Your task to perform on an android device: Since Duolingo is a regular part of my routine and it motivates me, I want to keep track of my progress there.
Image 0: 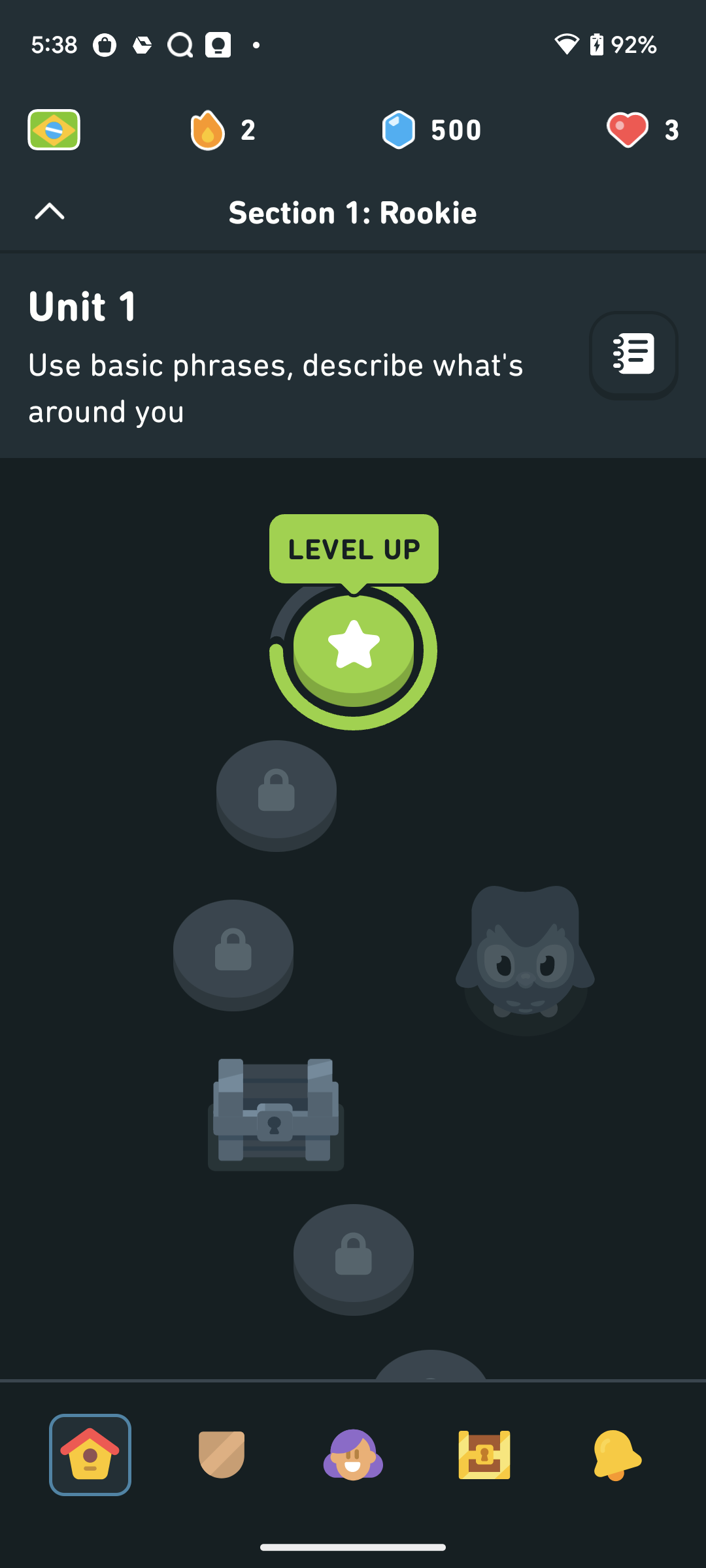
Click on the book icon of unit 1
Step 0: click (629, 359)
Image 1: 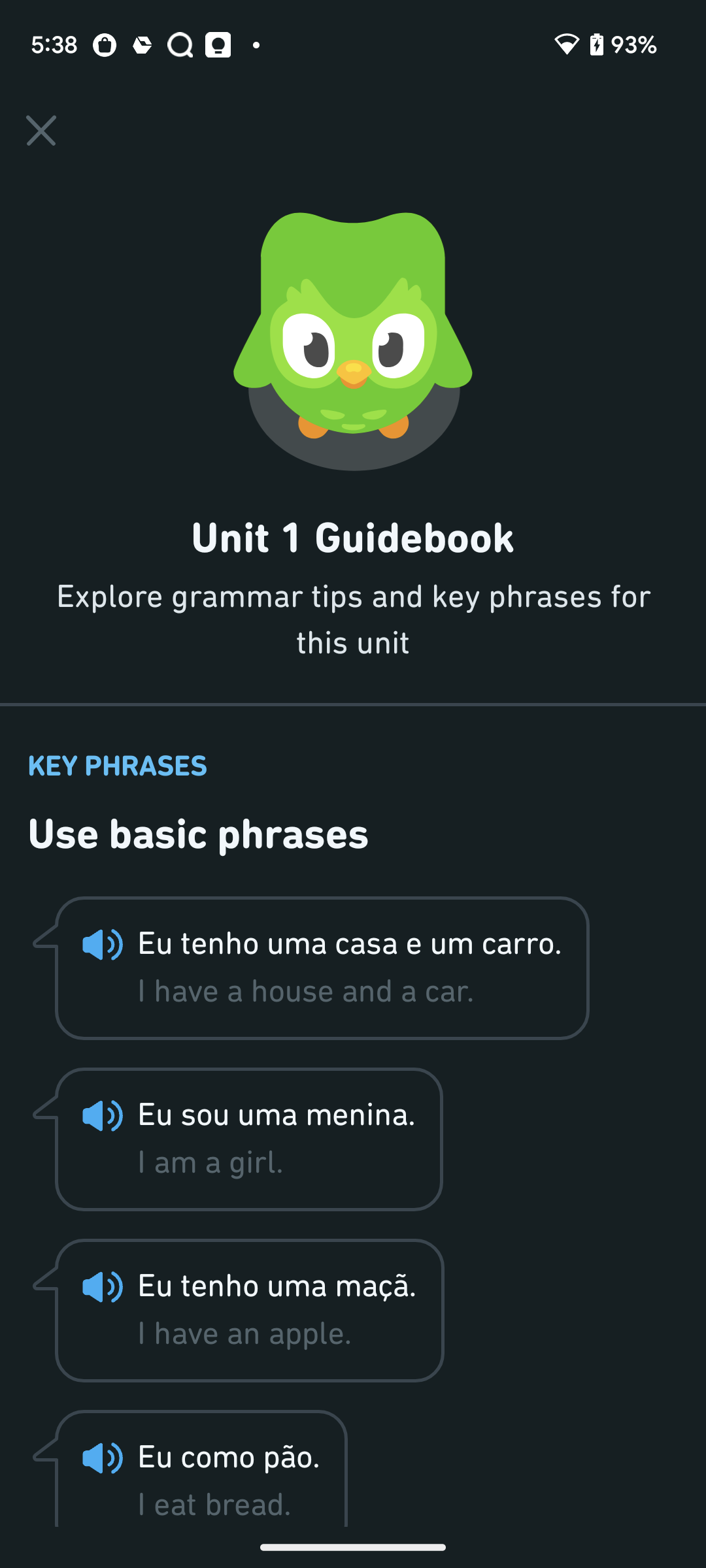
swipe up to see the progress
Step 1: scroll down
Image 2: 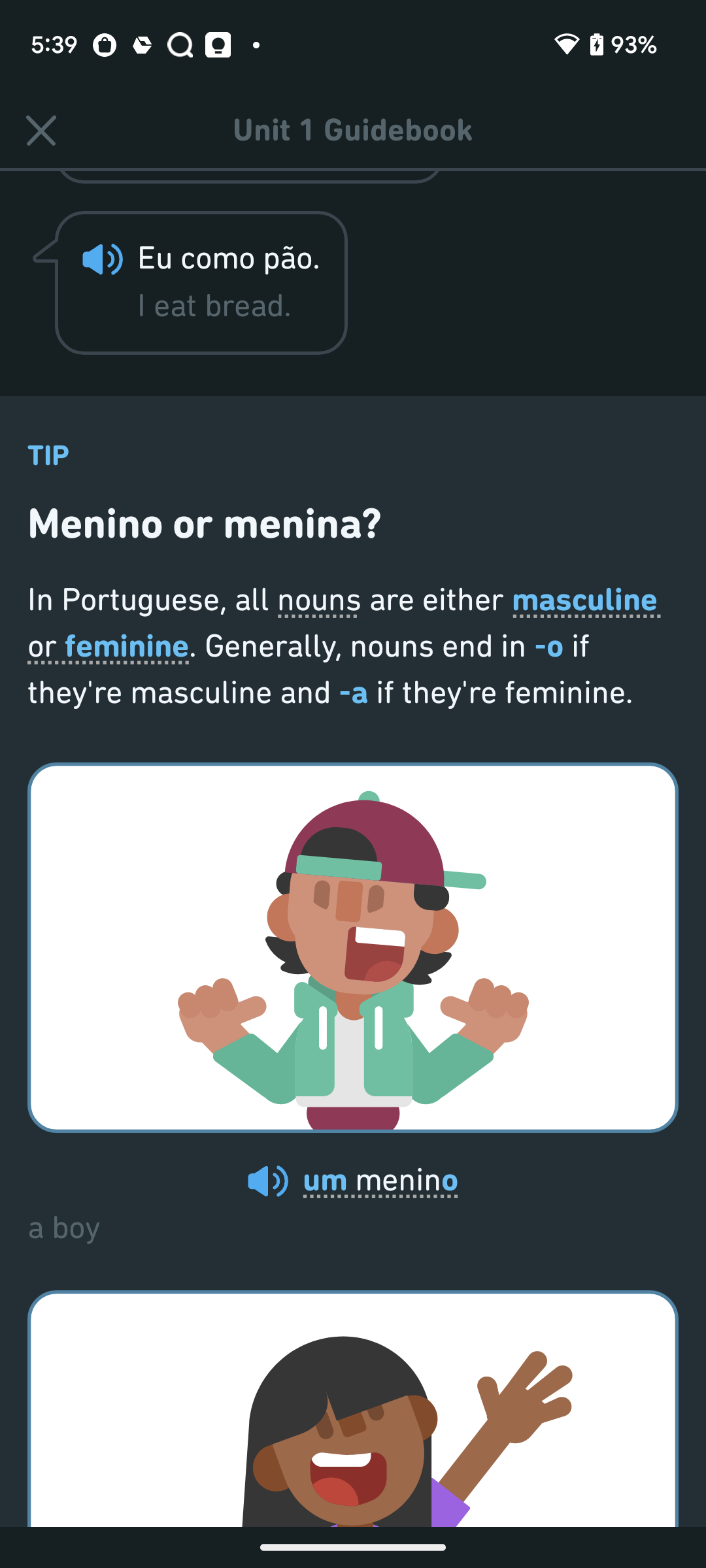
swipe up to see the progress
Step 2: scroll down
Image 3: 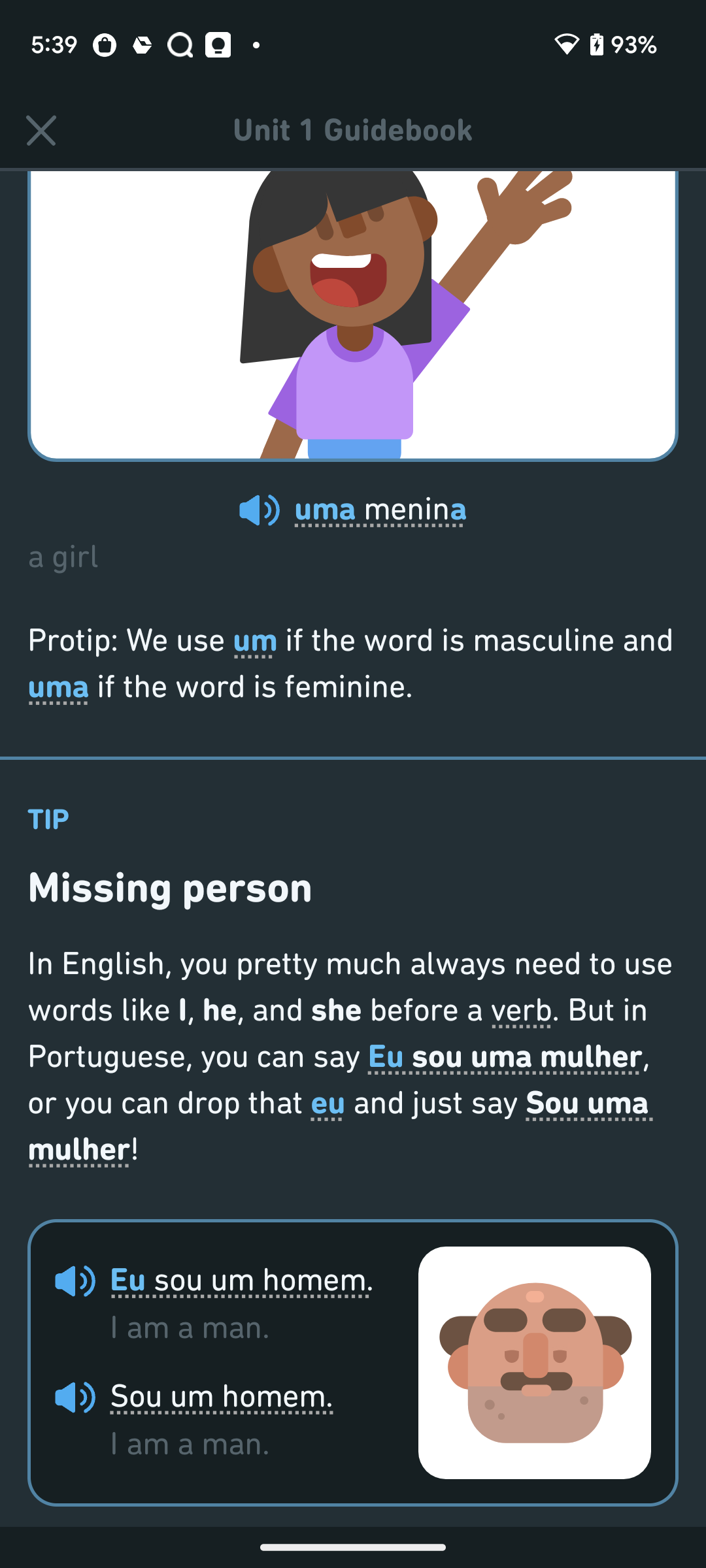
swipe up to see the progress
Step 3: scroll down
Image 4: 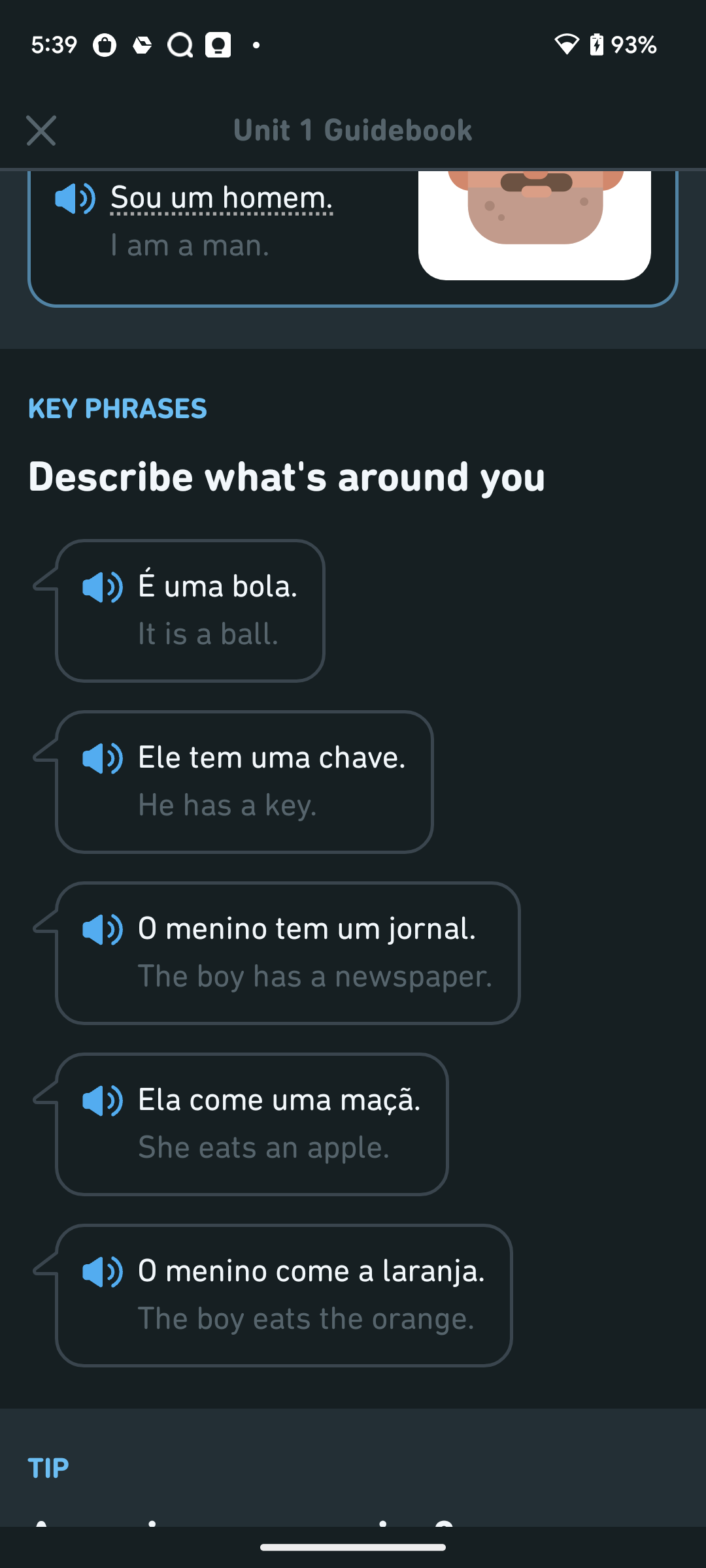
swipe up to see the progress
Step 4: scroll down
Image 5: 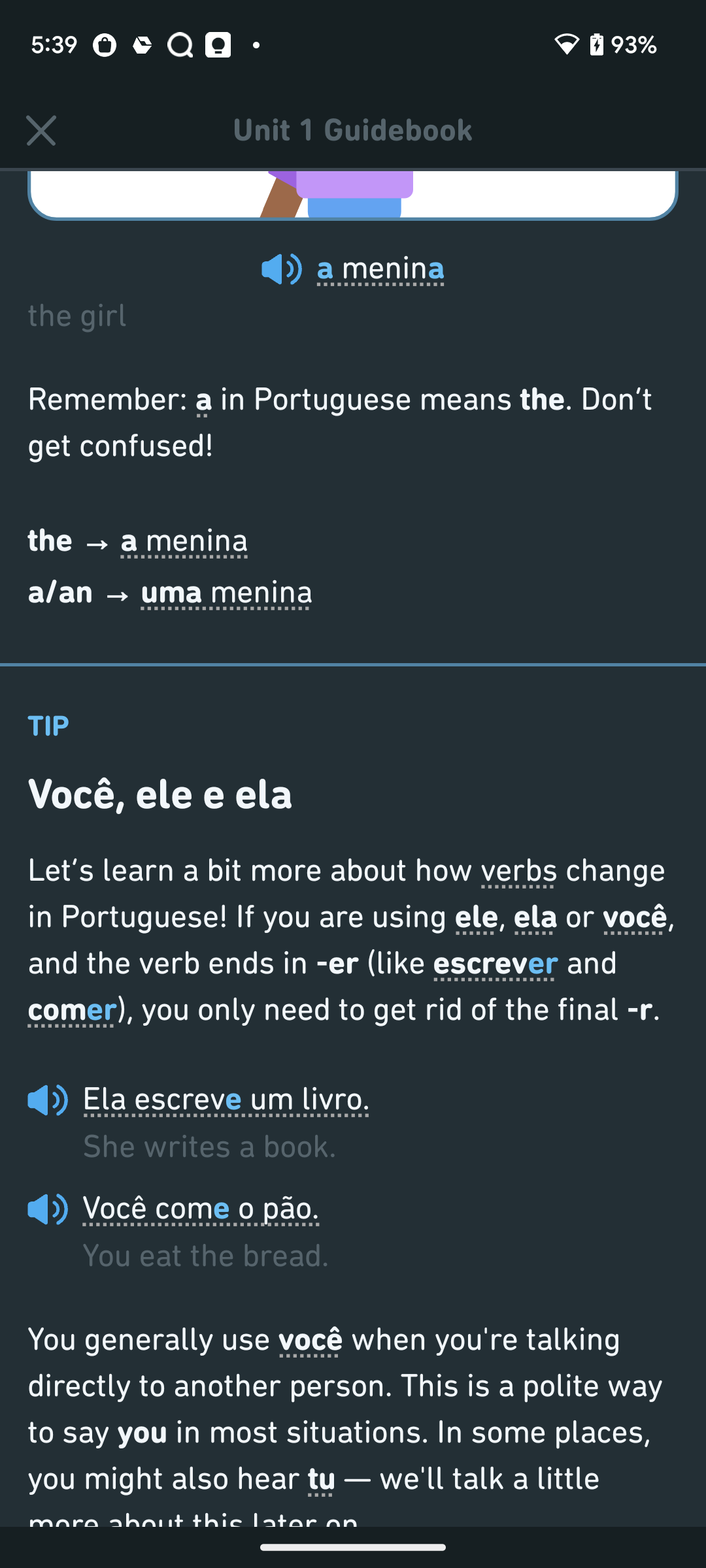
swipe up to see the progress
Step 5: scroll down